Your task to perform on an android device: I want to read the review of the "Matchspel" chair as i liked the look of it.
Image 0: 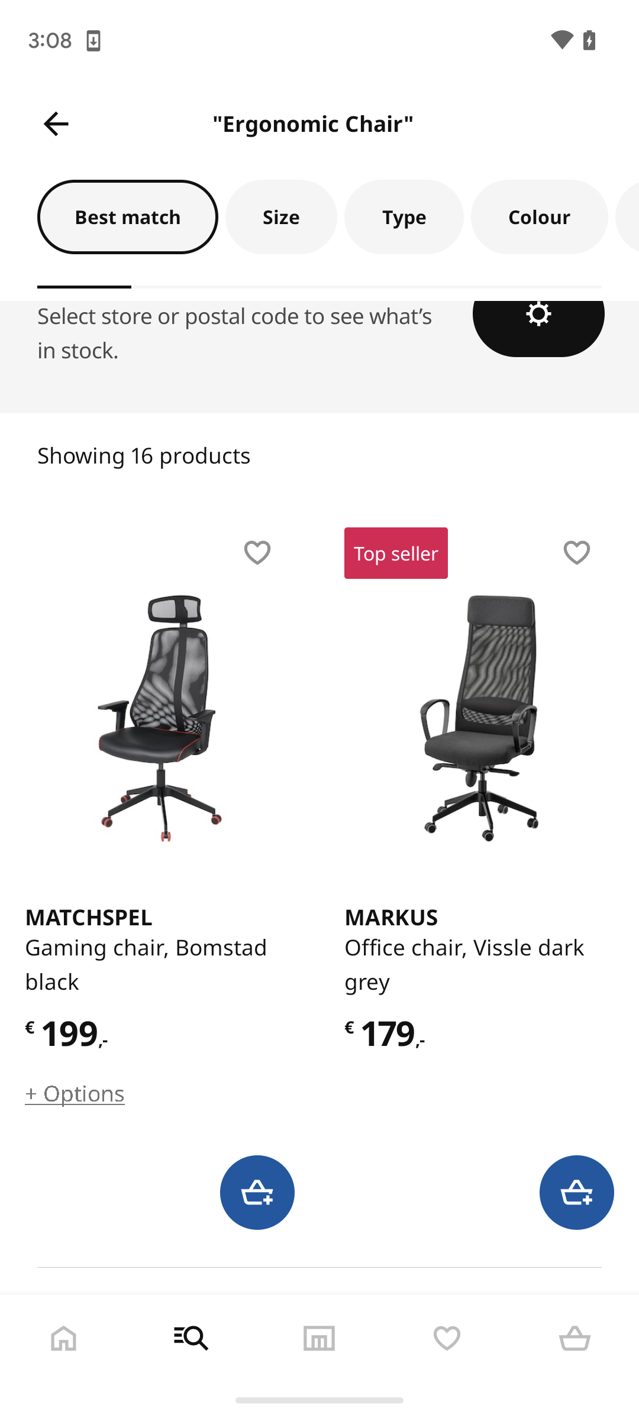
Click on "Matchspel" chair name.
Step 0: click (159, 916)
Image 1: 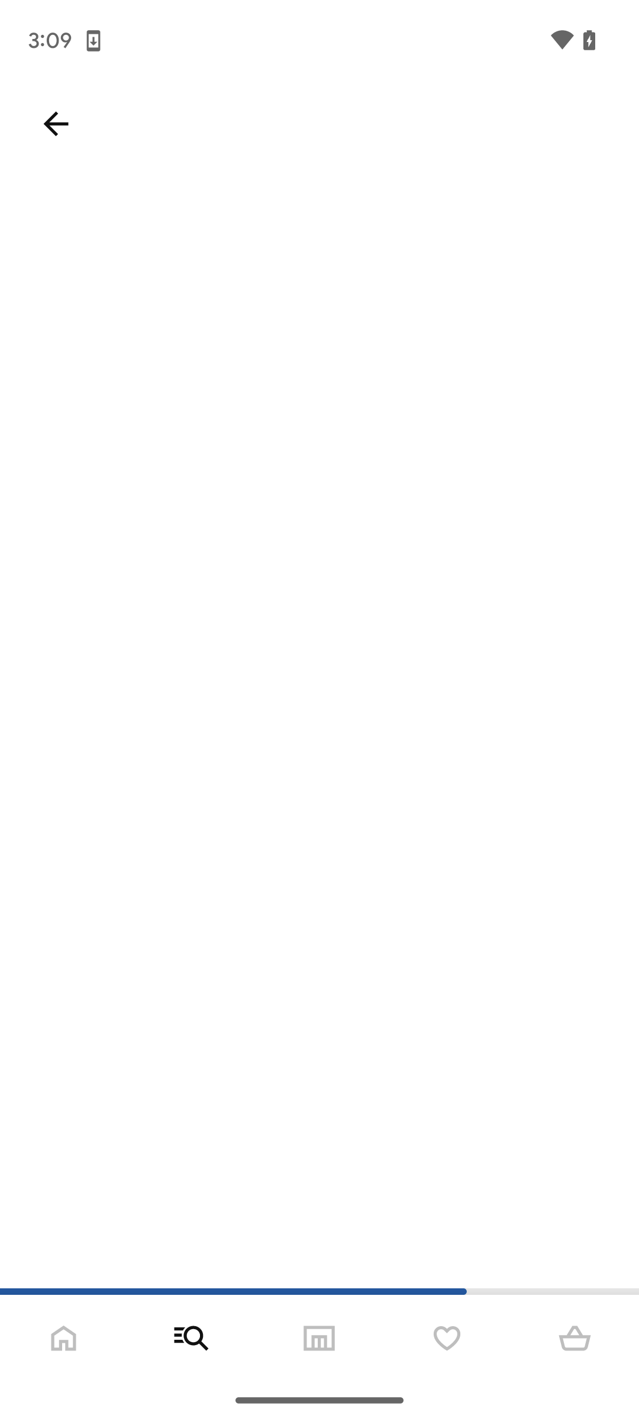
Click on "Matchspel" chair name.
Step 1: wait
Image 2: 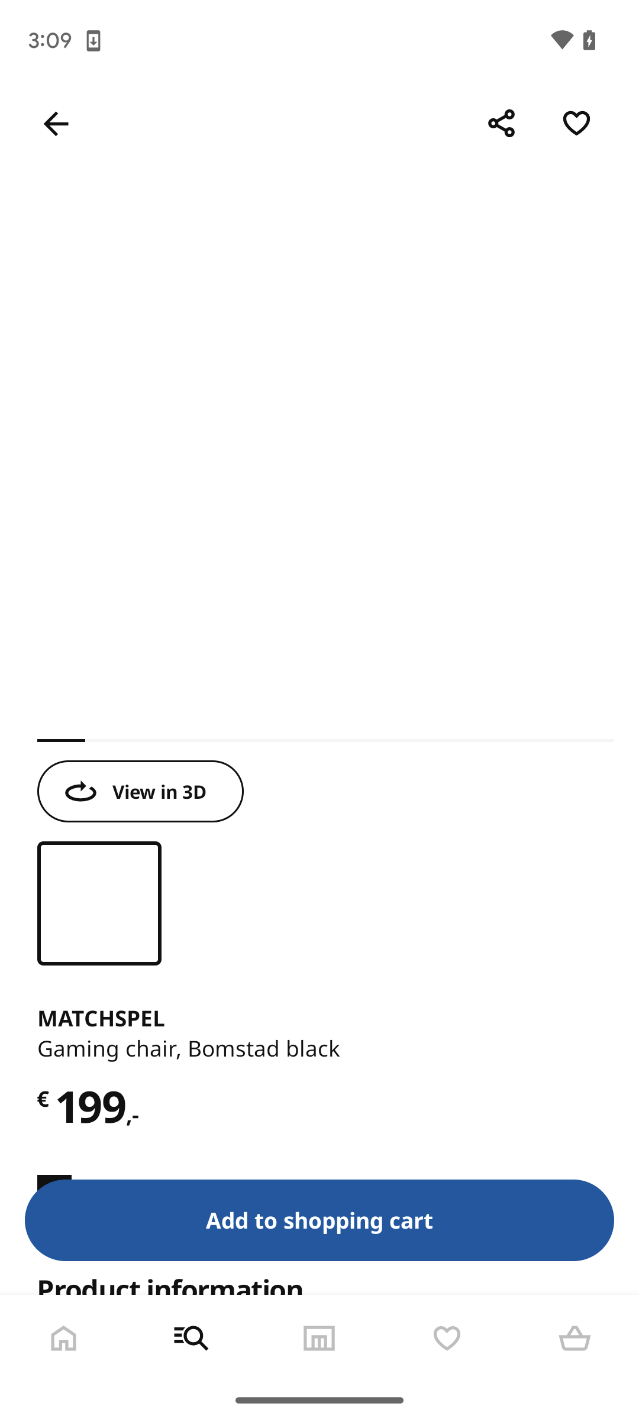
Swipe up to view more options.
Step 2: scroll down
Image 3: 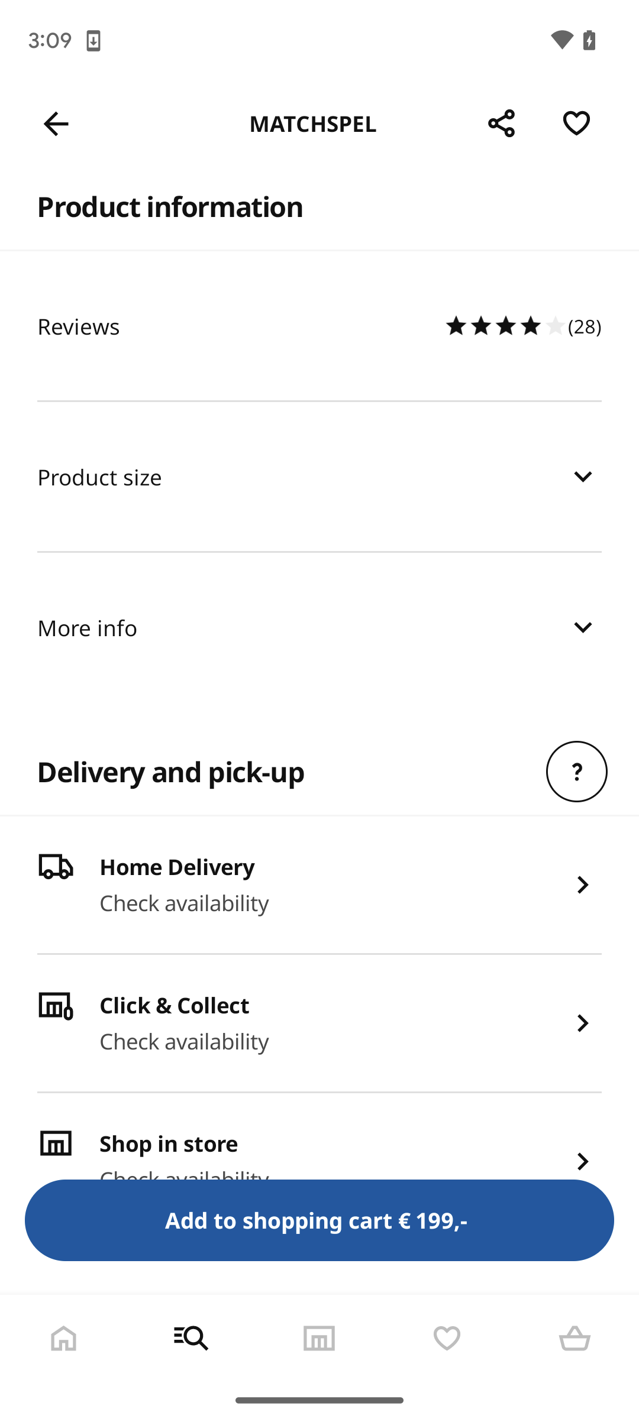
Click on the reviews option.
Step 3: click (240, 326)